Your task to perform on an android device: Change the Lunch Recipes app's theme to dark.
Image 0: 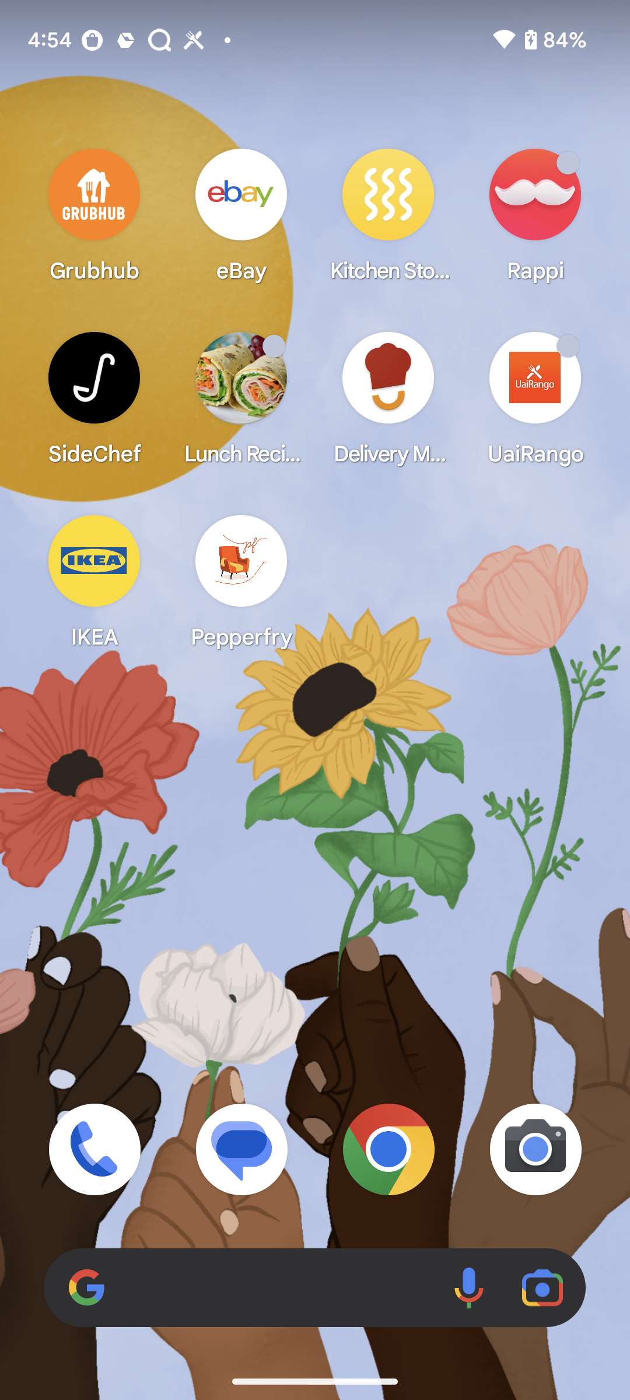
Open Lunch Recipes App
Step 0: open app "Lunch Recipes"
Image 1: 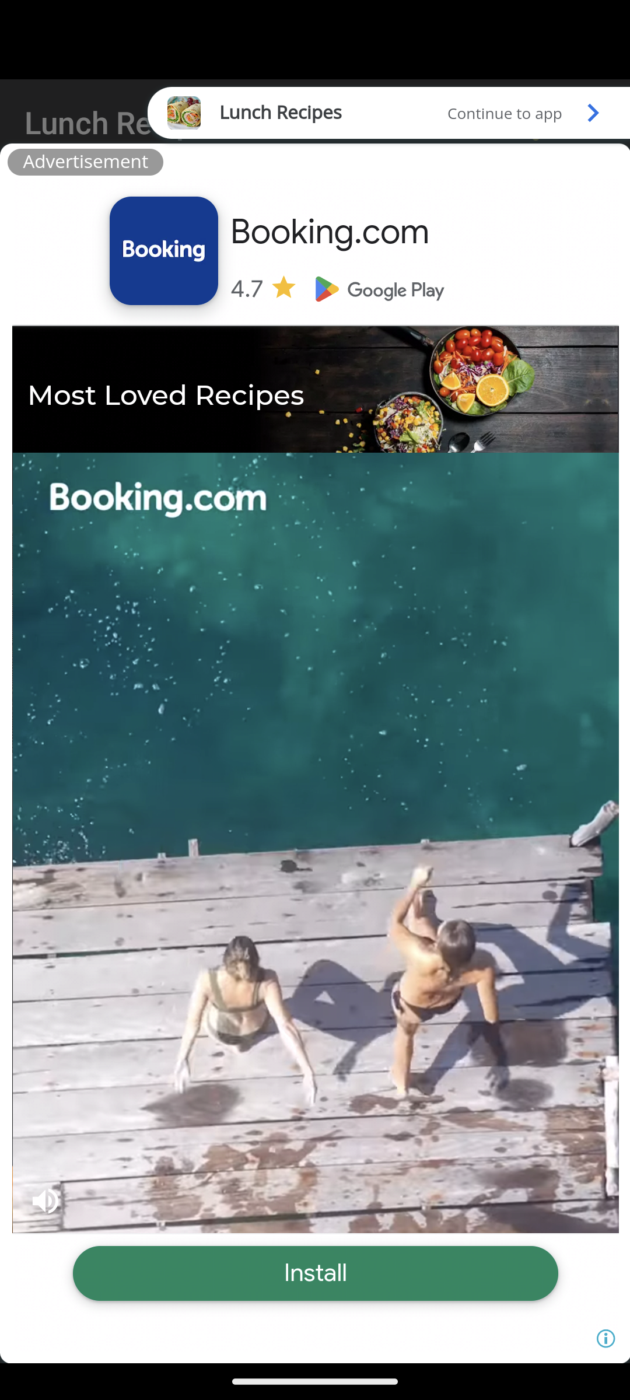
Click on Continue to app
Step 1: click (502, 113)
Image 2: 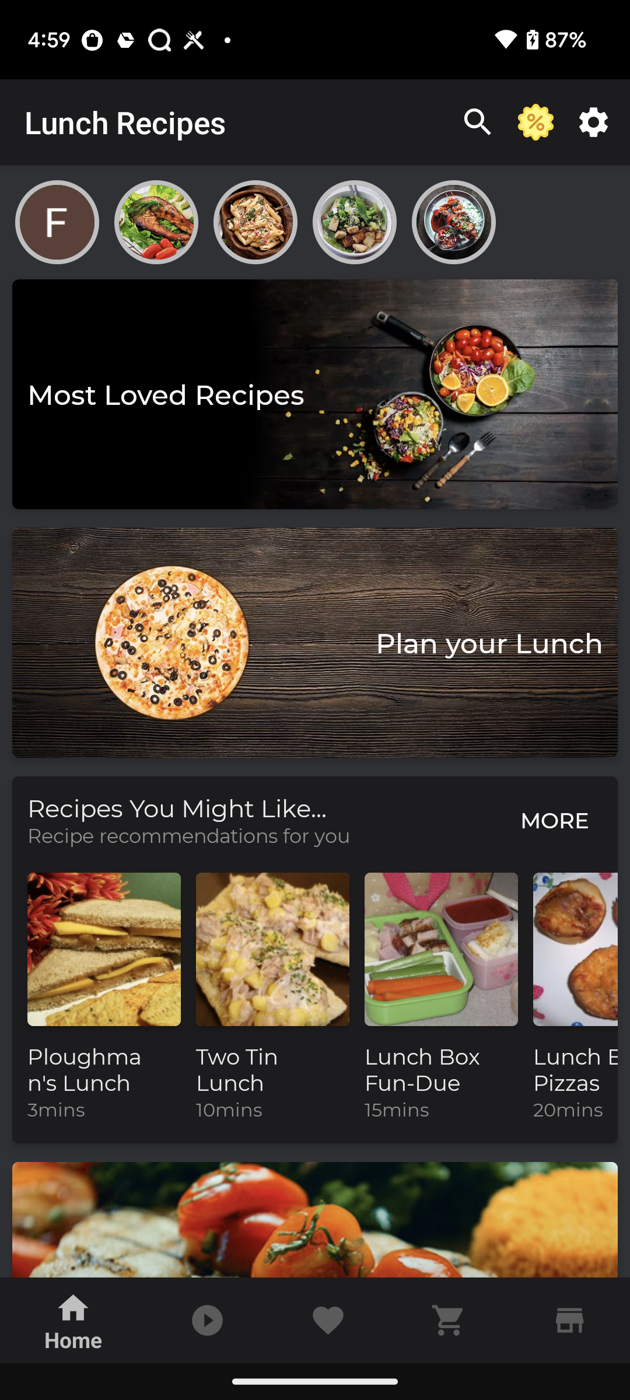
Click on the setting icon at the top right corner of the screen
Step 2: click (593, 124)
Image 3: 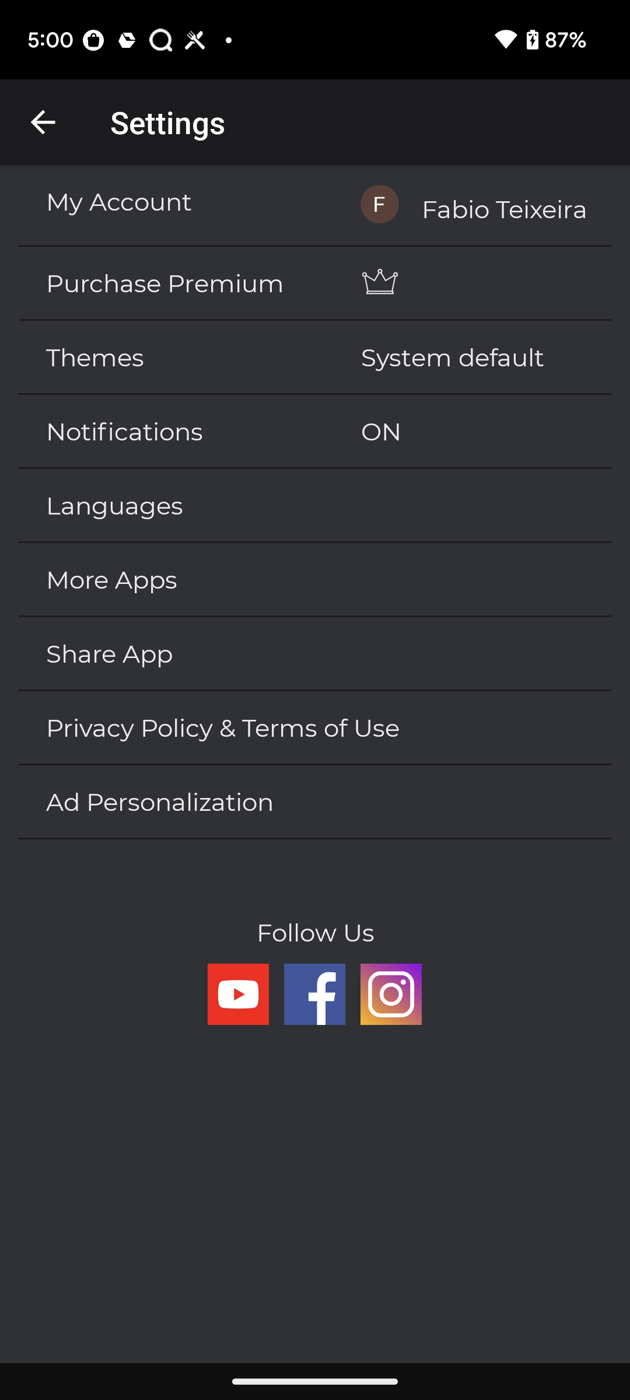
Click on the Themes
Step 3: click (180, 357)
Image 4: 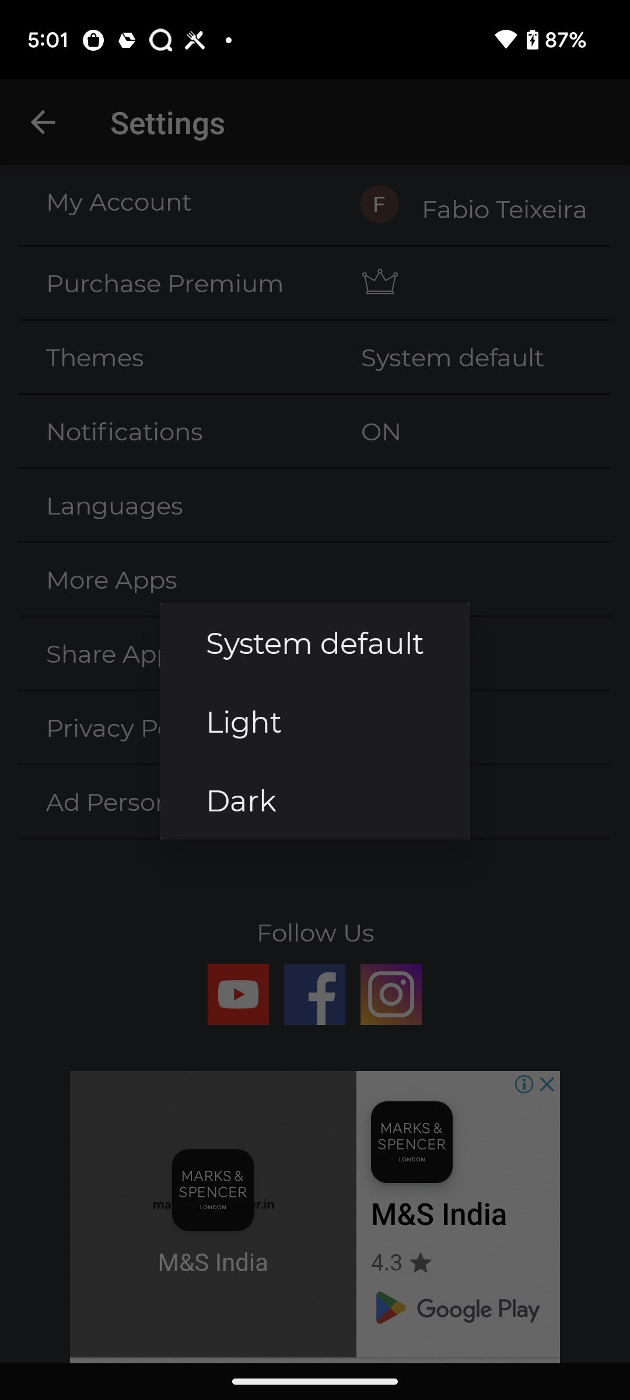
Select Dark theme
Step 4: click (315, 800)